Your task to perform on an android device: Read the reviews of the Perfly BR 100 badminton racket in the decathlon for the quality and life of the racket.
Image 0: 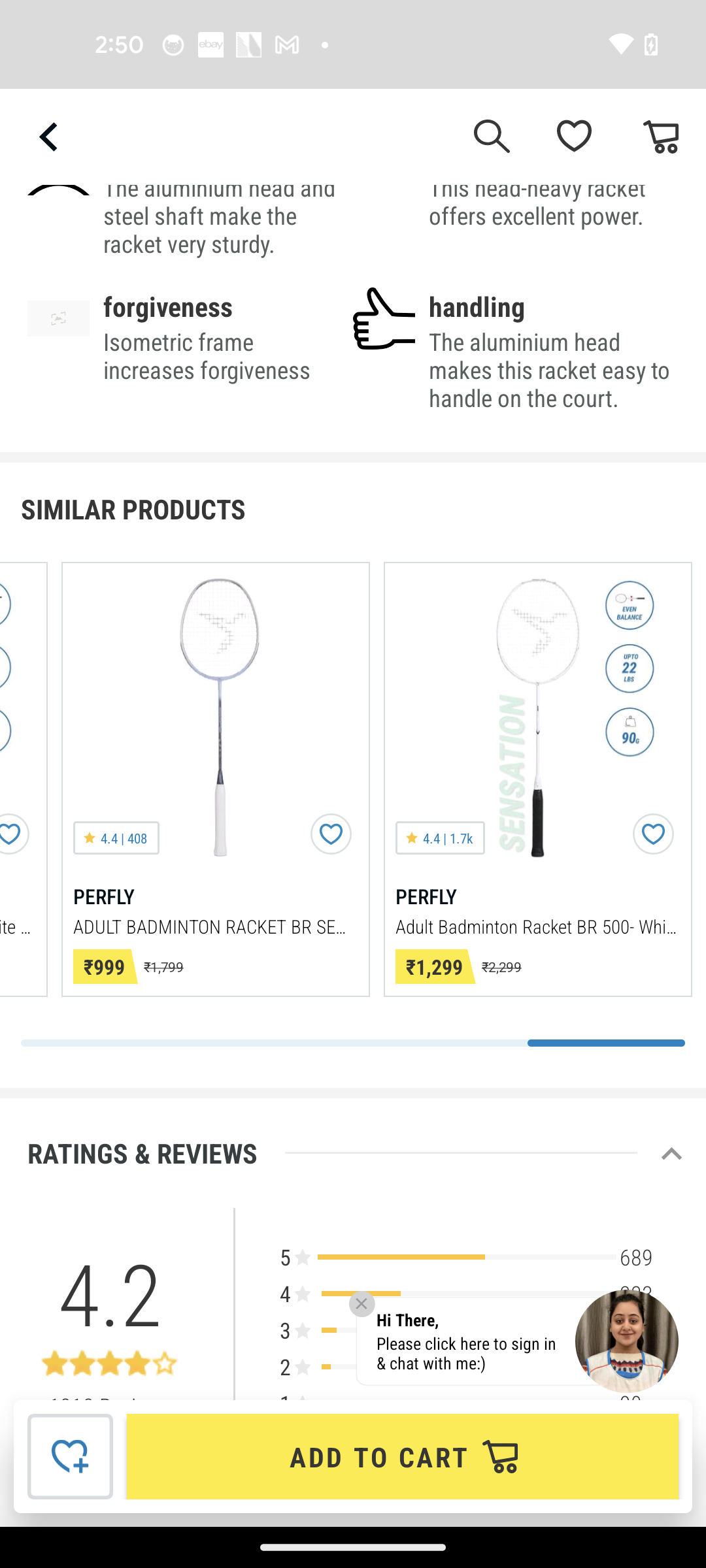
Swipe up for the reviews
Step 0: scroll down
Image 1: 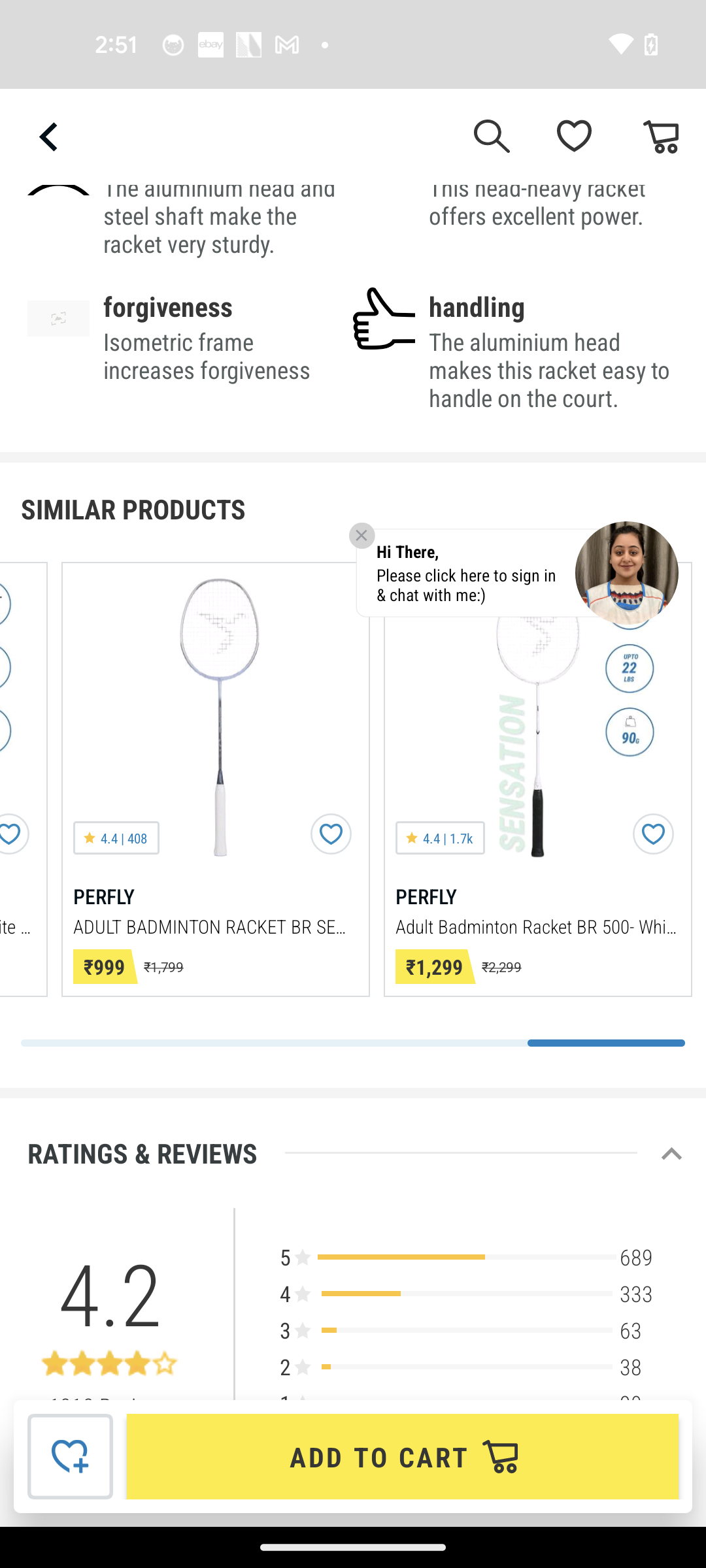
Swipe up for the reviews
Step 1: scroll down
Image 2: 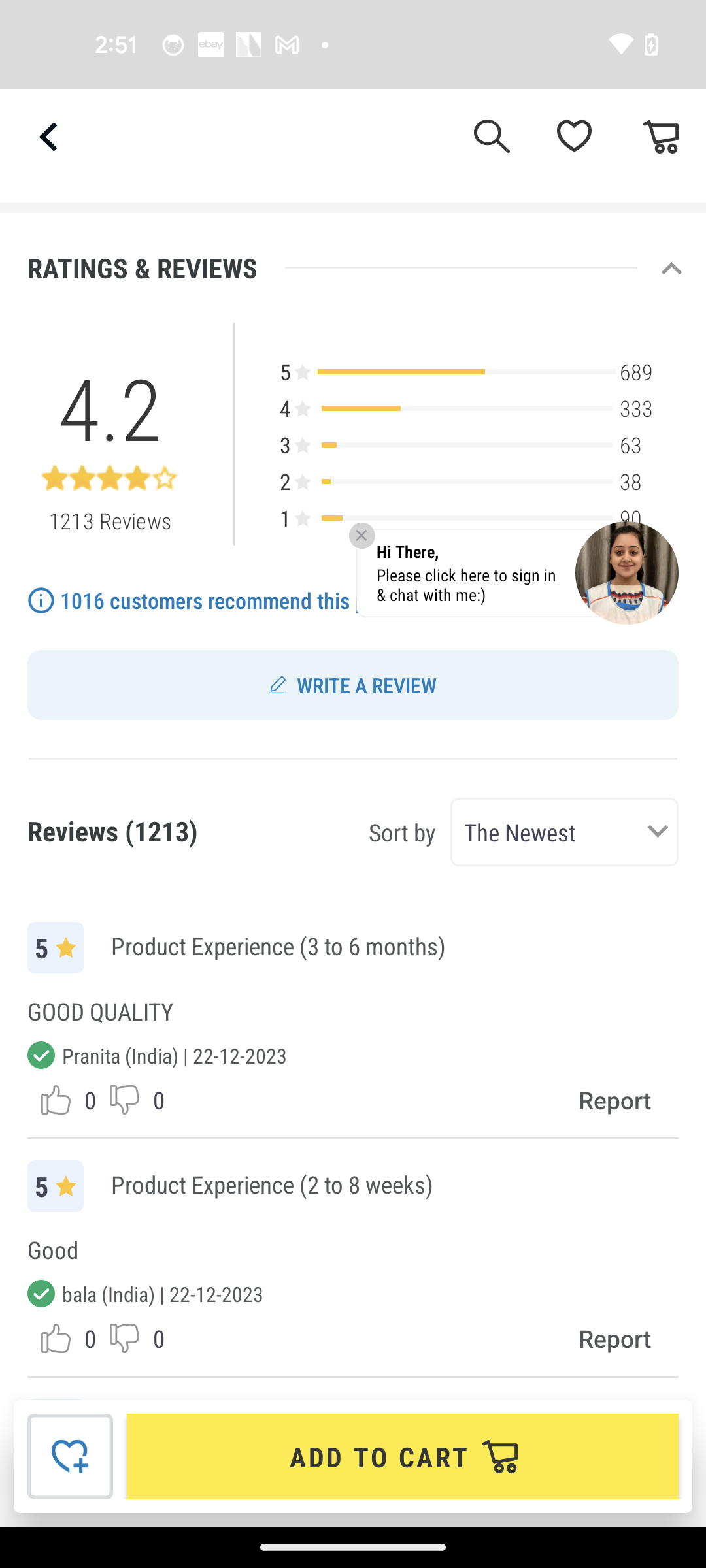
Swipe up for the reviews
Step 2: scroll down
Image 3: 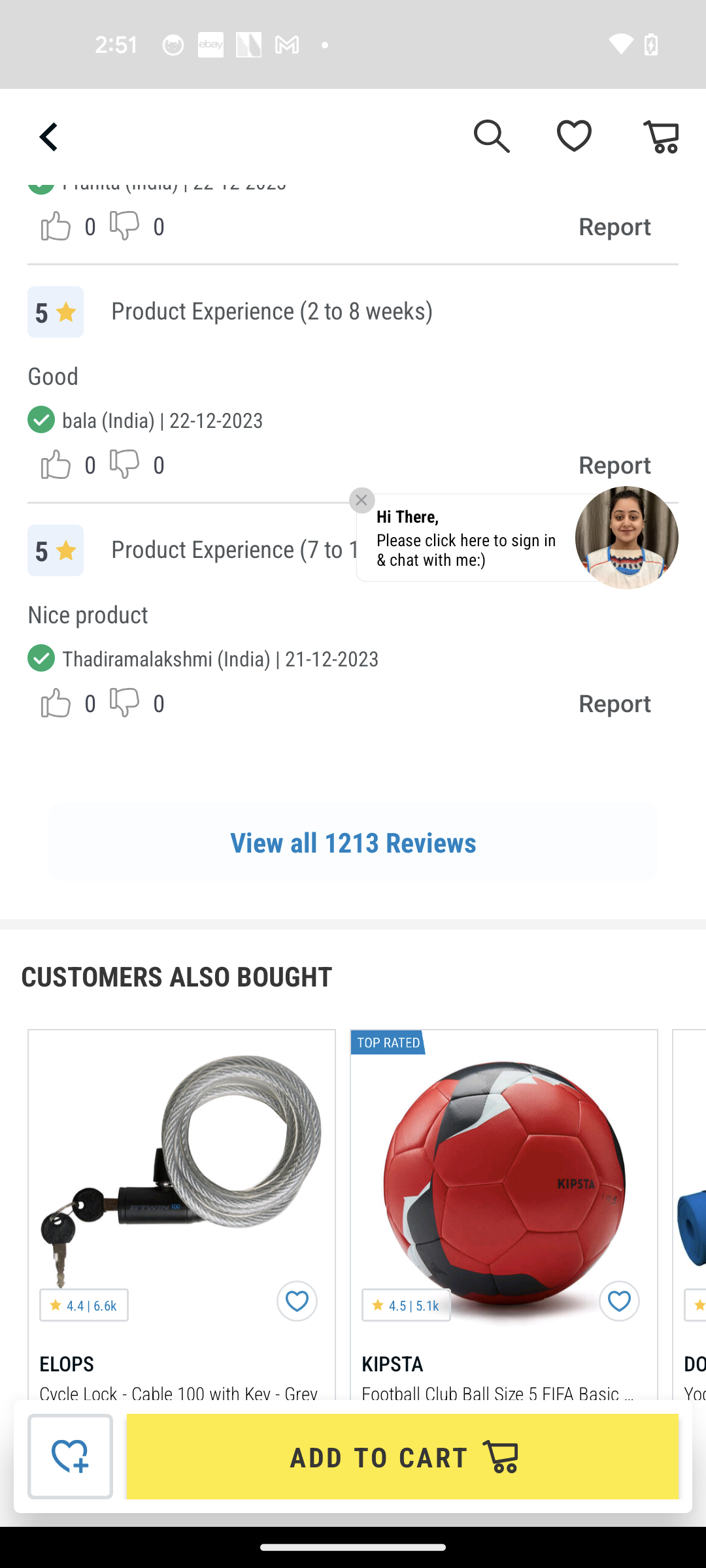
Click on the View all Reviews button
Step 3: click (353, 841)
Image 4: 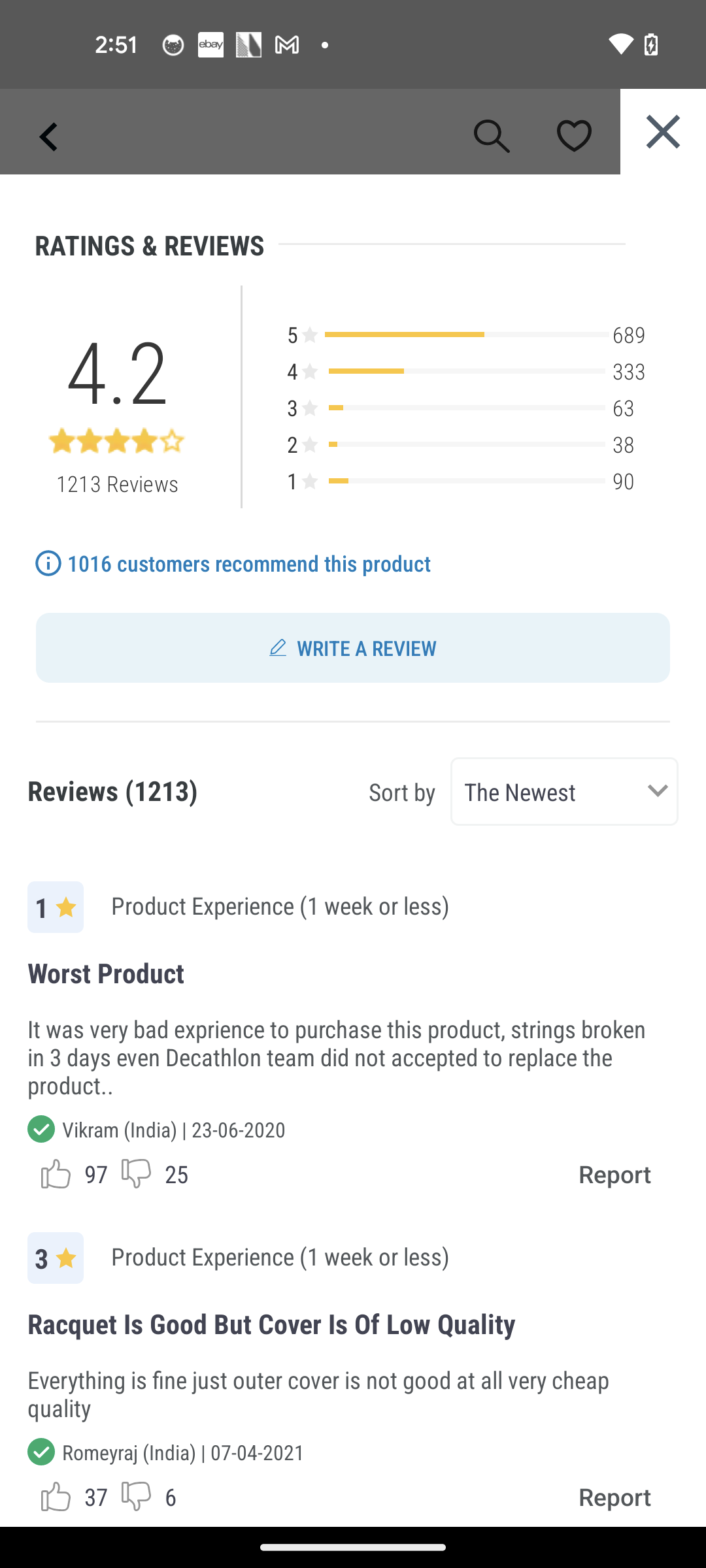
Swipe up for the reviews
Step 4: scroll down
Image 5: 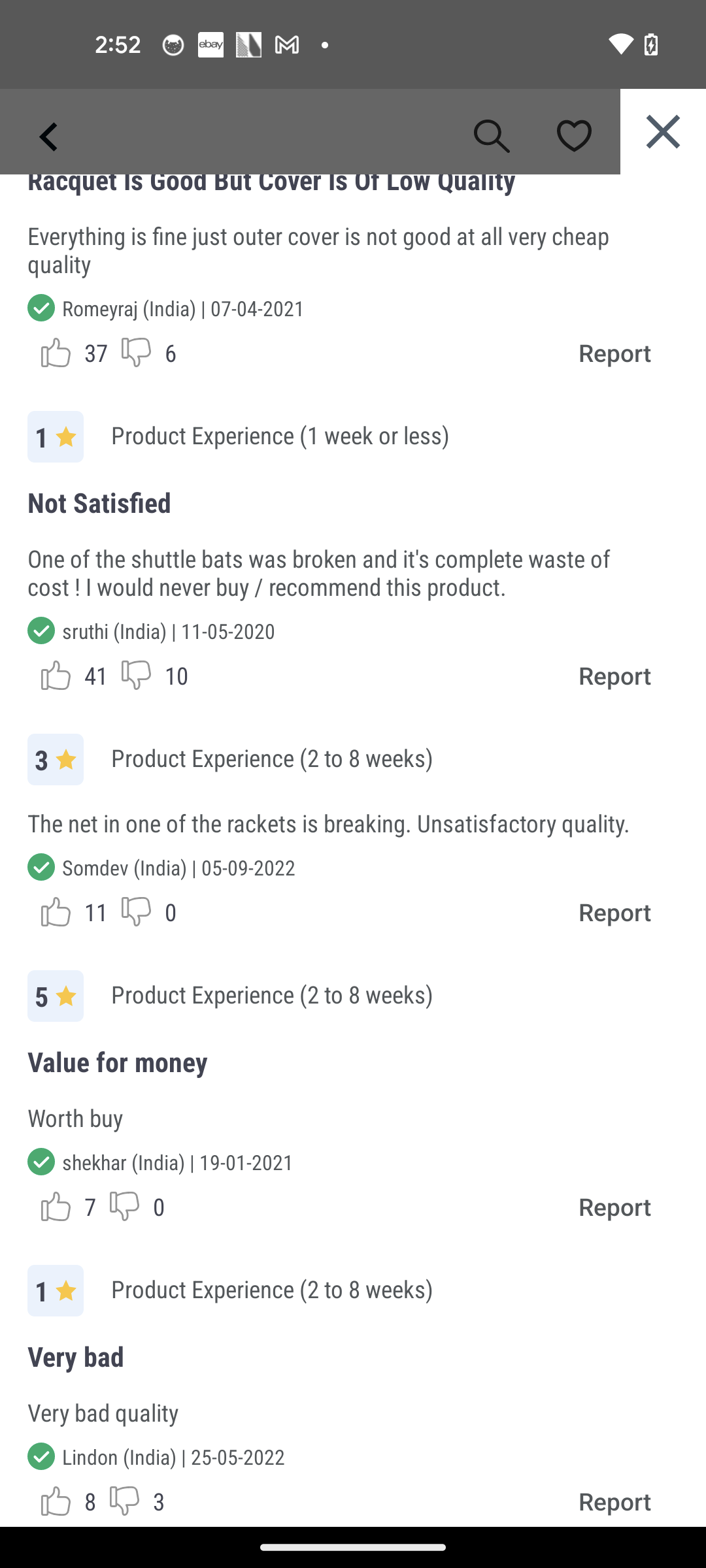
Swipe up for the reviews
Step 5: scroll down